Your task to perform on an android device: I want to view the Adidas brand sports shoes and view the price and features
Image 0: 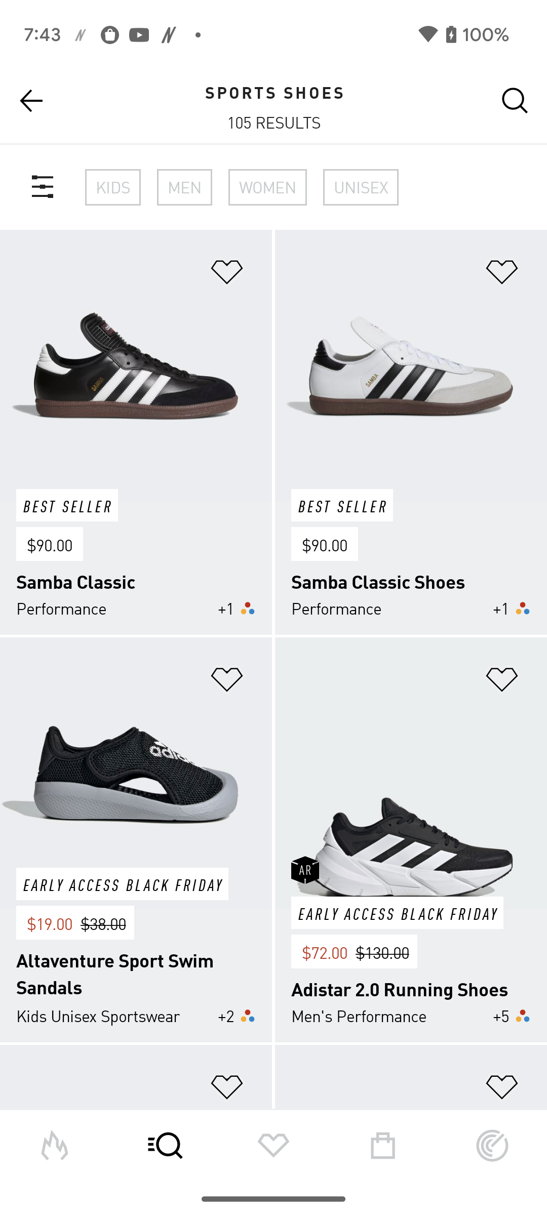
Click on the first shoes 
Step 0: click (134, 355)
Image 1: 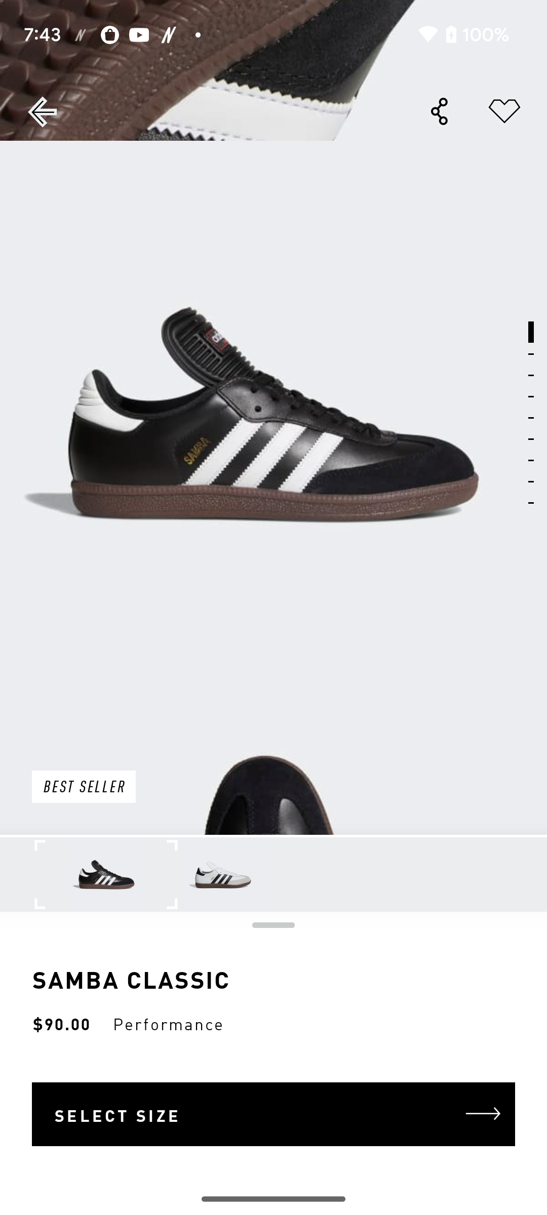
Scroll up to view the details of shoes 
Step 1: scroll down
Image 2: 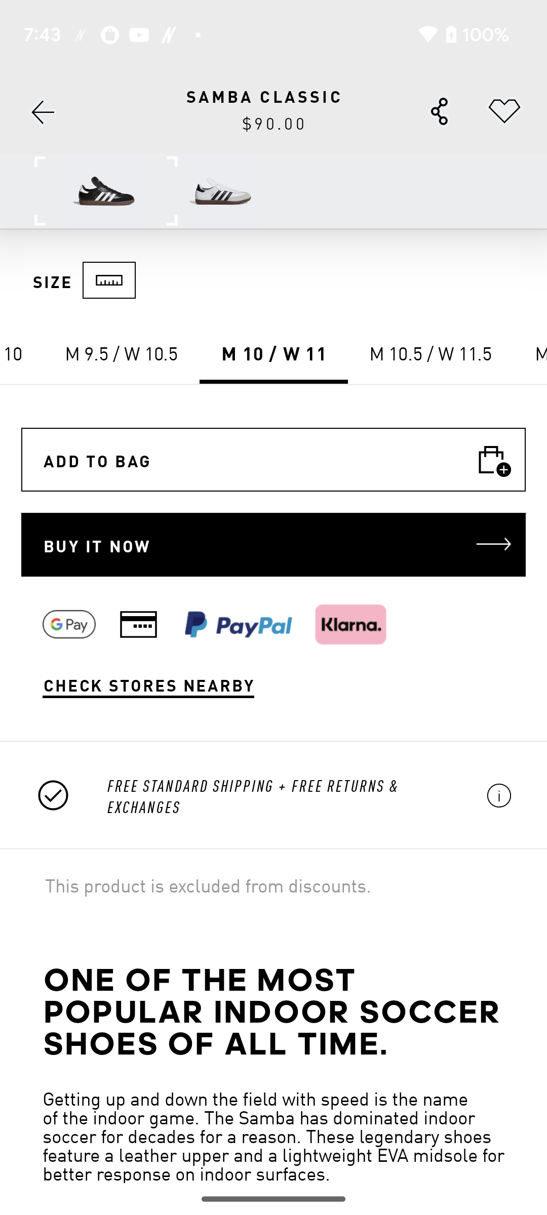
Scroll up to view the details of shoes 
Step 2: scroll down
Image 3: 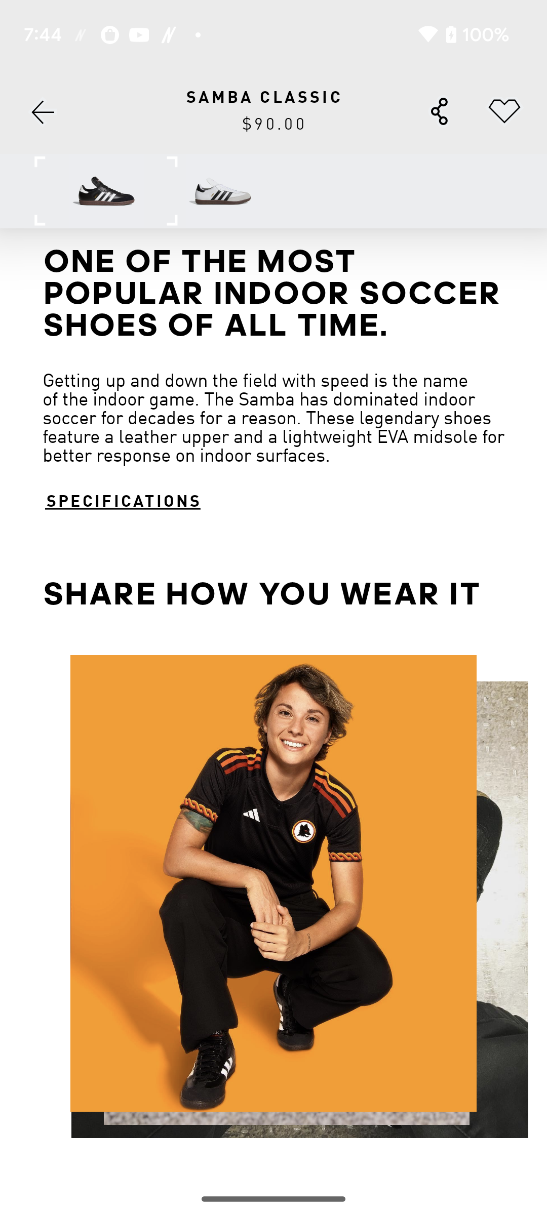
Scroll up to view the details of shoes 
Step 3: scroll down